Your task to perform on an android device: View the current time between my hometown, Dawason Creek, Canada, and my favorite city, Sydney, Australia, on the World Clock app.
Image 0: 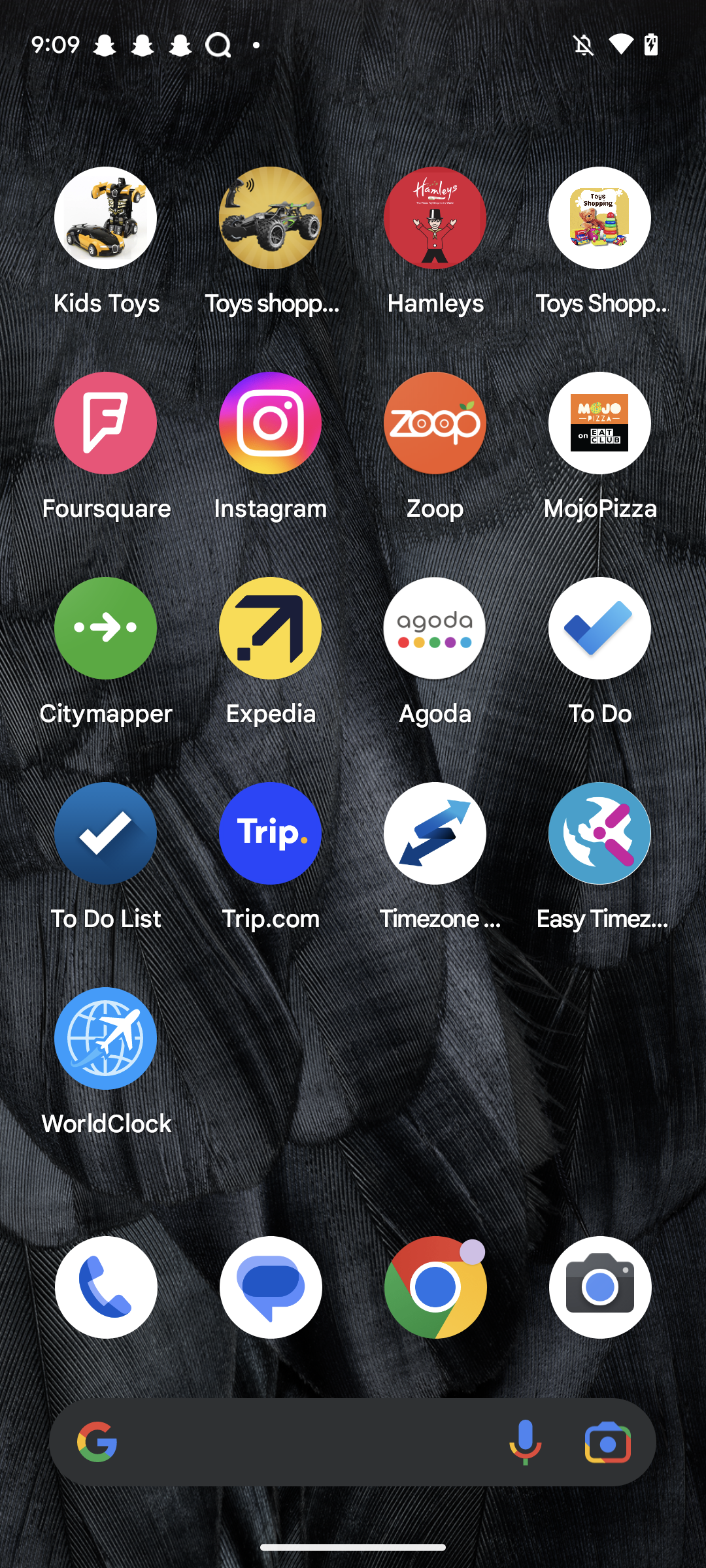
Step 0: click (105, 1060)
Image 1: 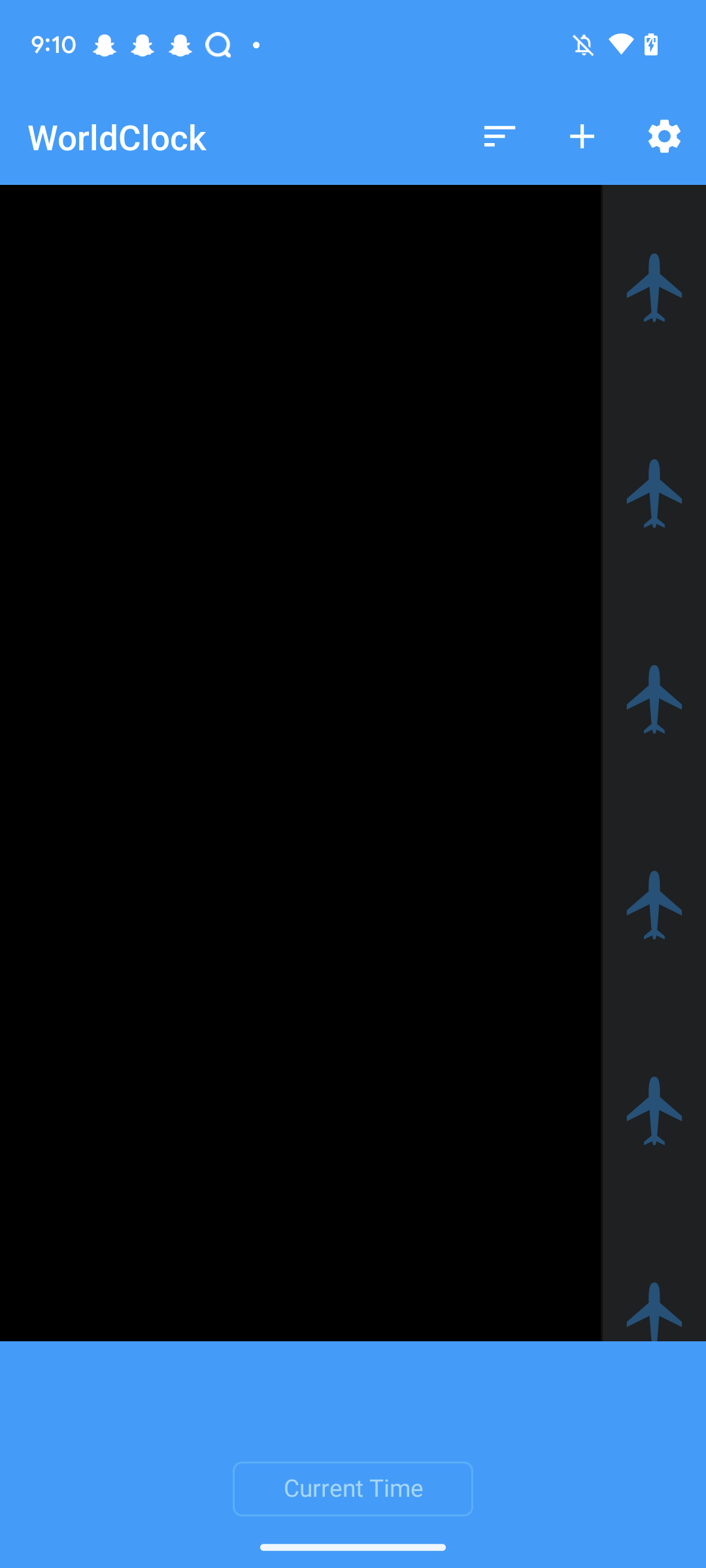
Click on the + icon at the top right.
Step 1: click (582, 137)
Image 3: 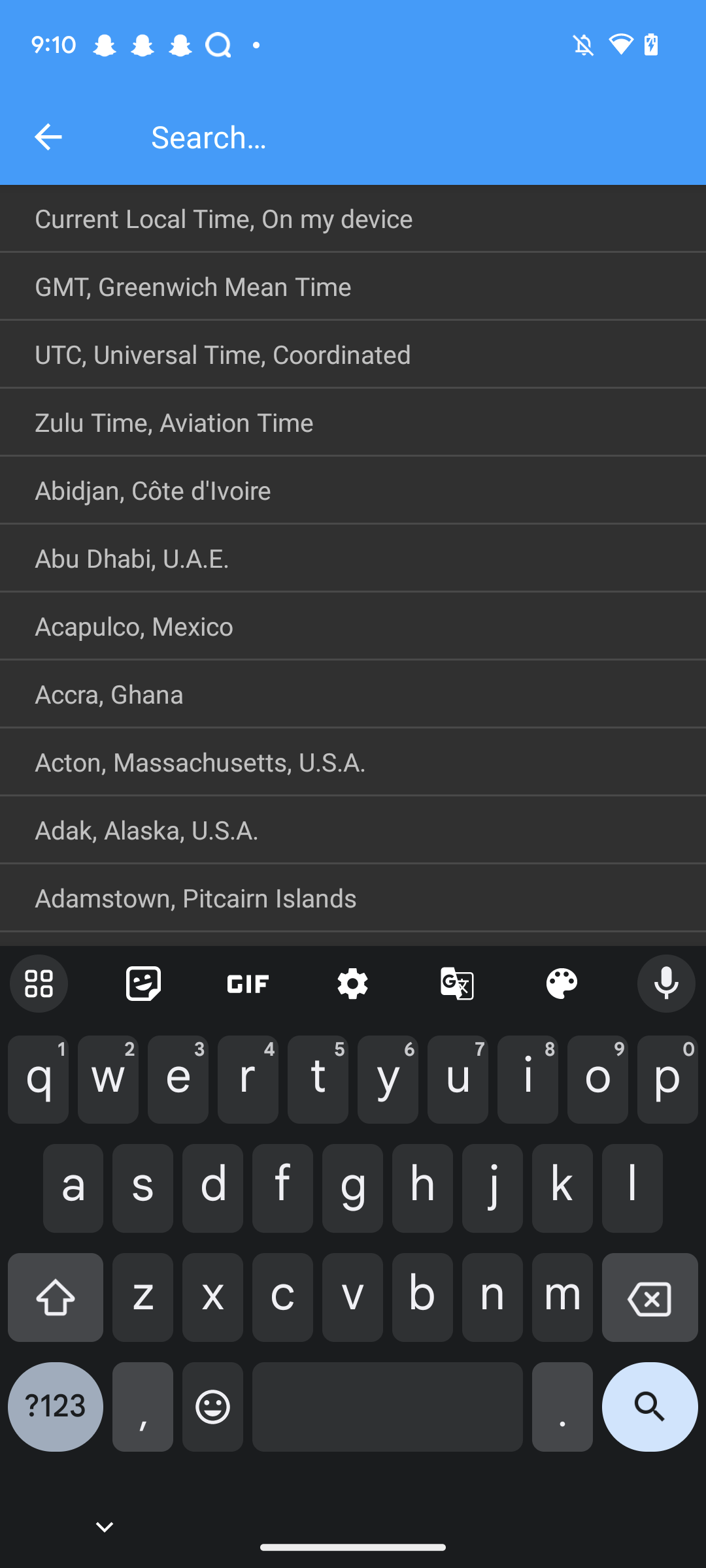
Type "Dawson Creek" in the search box.
Step 3: type "Dawson Creek"
Image 4: 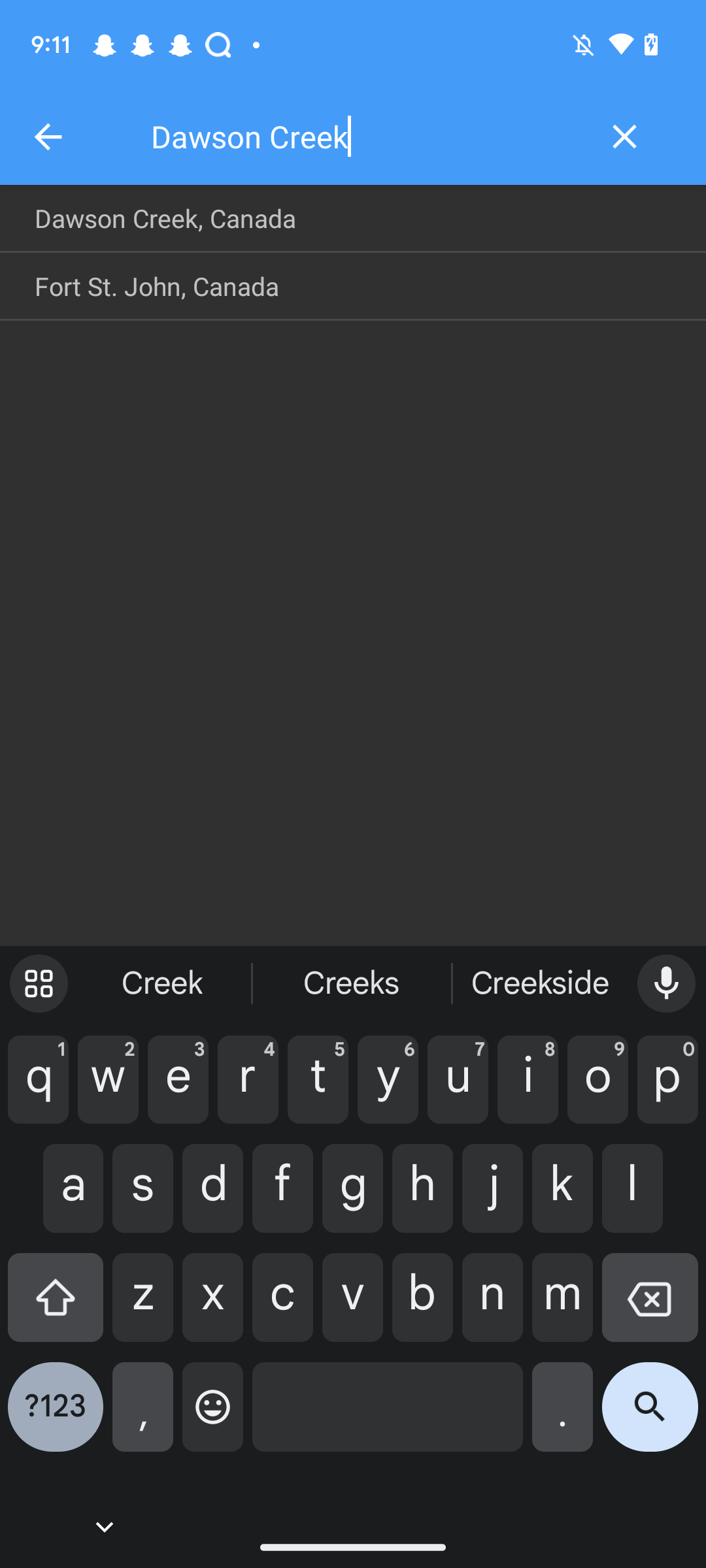
Select the First Tab "Dawson Creek,Canada".
Step 4: click (353, 218)
Image 5: 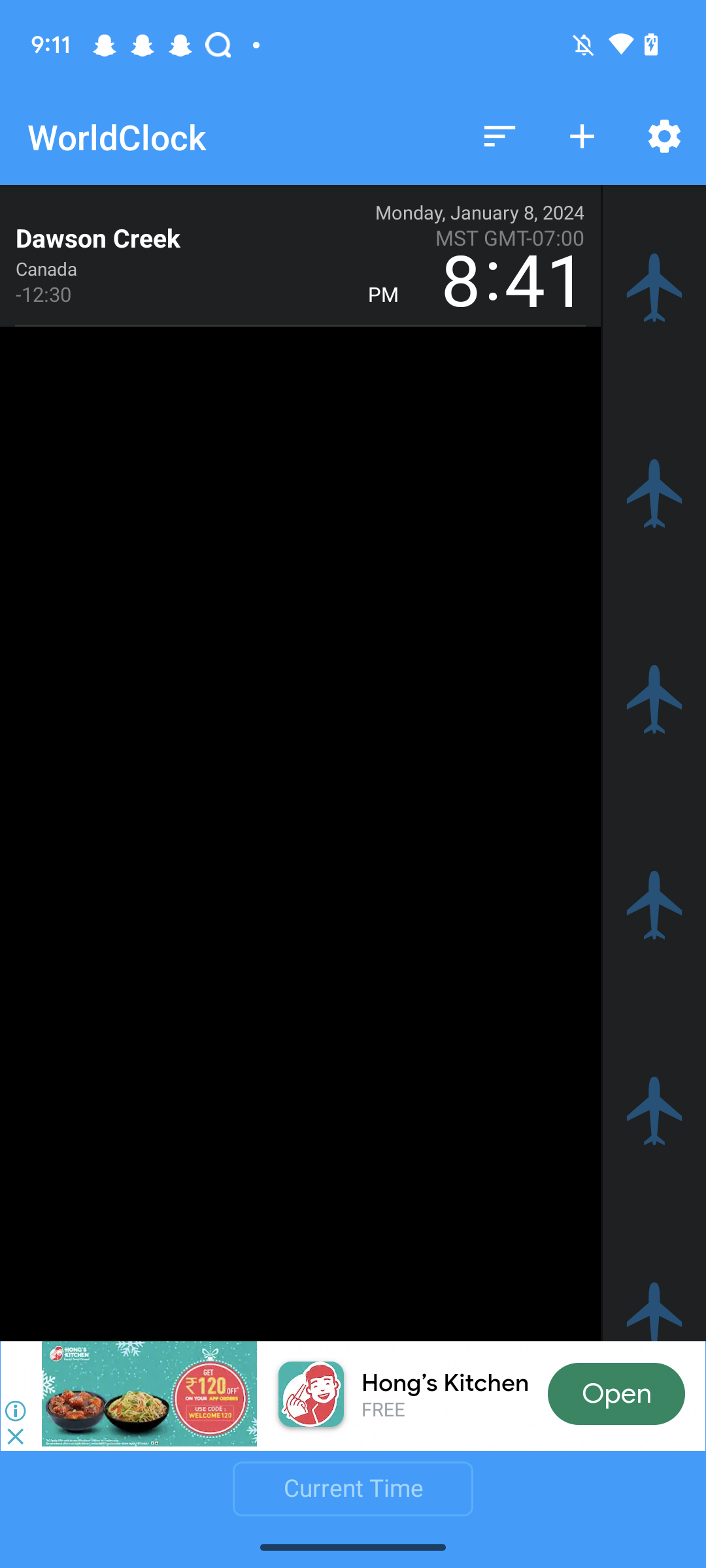
Click on the + icon at the top right.
Step 5: click (582, 137)
Image 6: 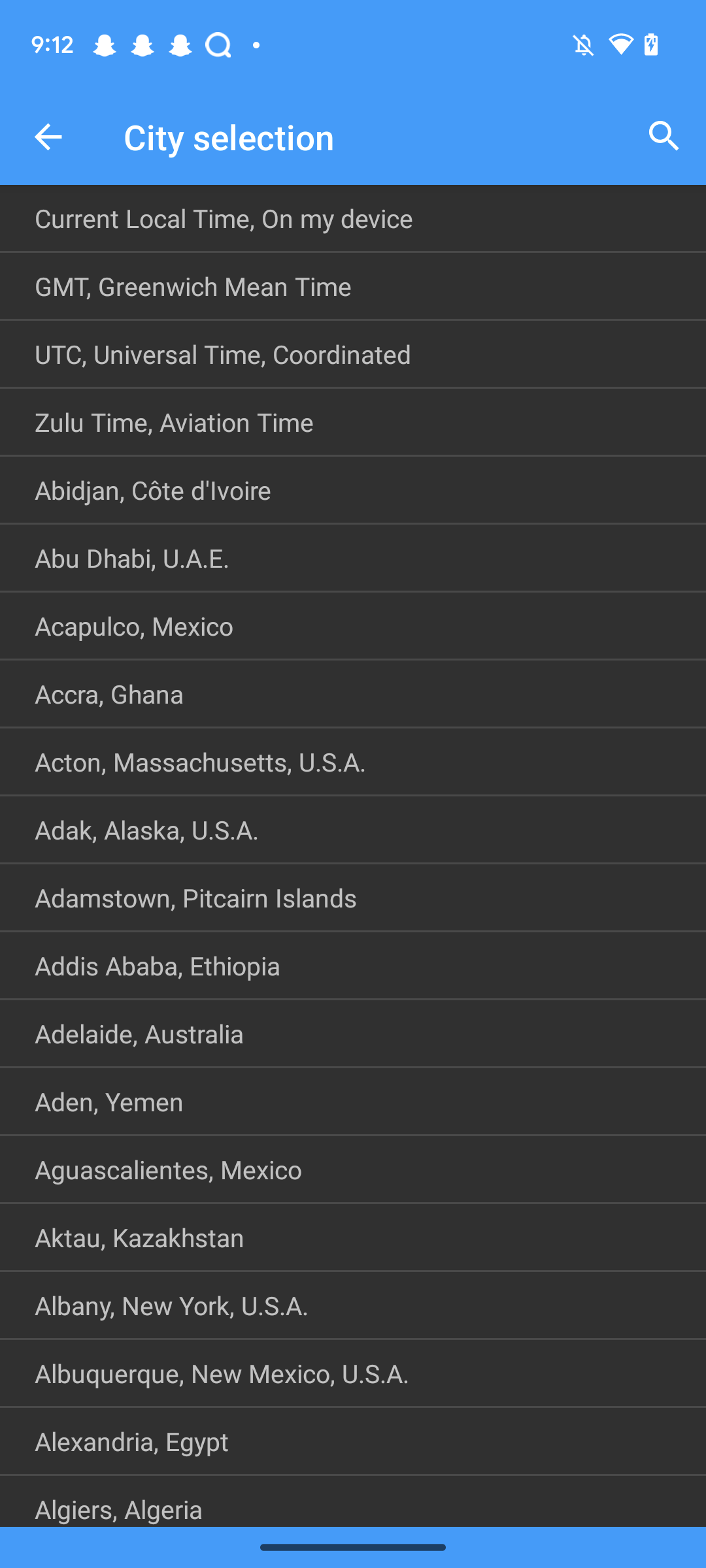
Click on the search icon in the top-right corner.
Step 6: click (664, 137)
Image 7: 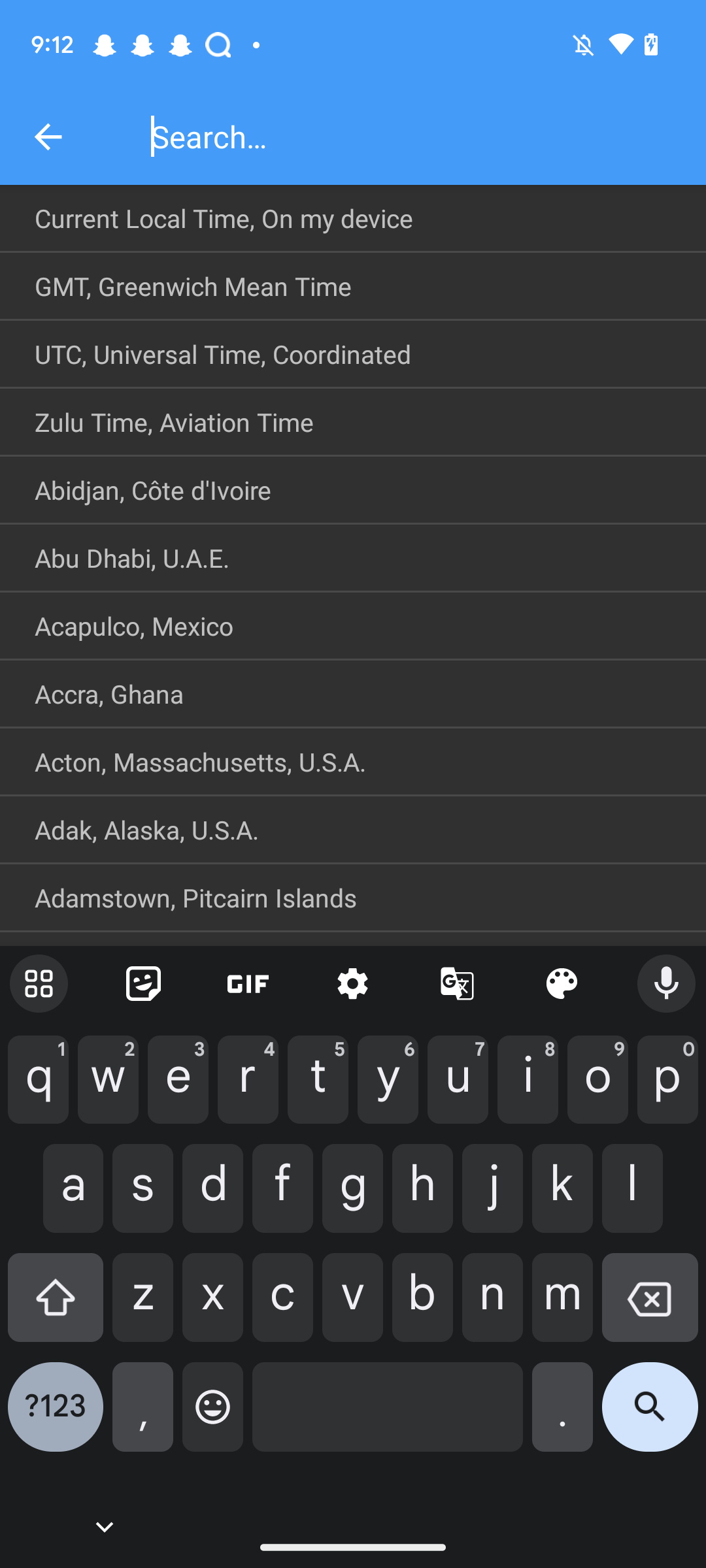
Type "Sydney" in the search box.
Step 7: type "Sydney"